Your task to perform on an android device: I want to meet my son for important work, who lives in Berlin, so search for the schedule of buses from Berlin to Ulm on November 3rd in the Omio app.
Image 0: 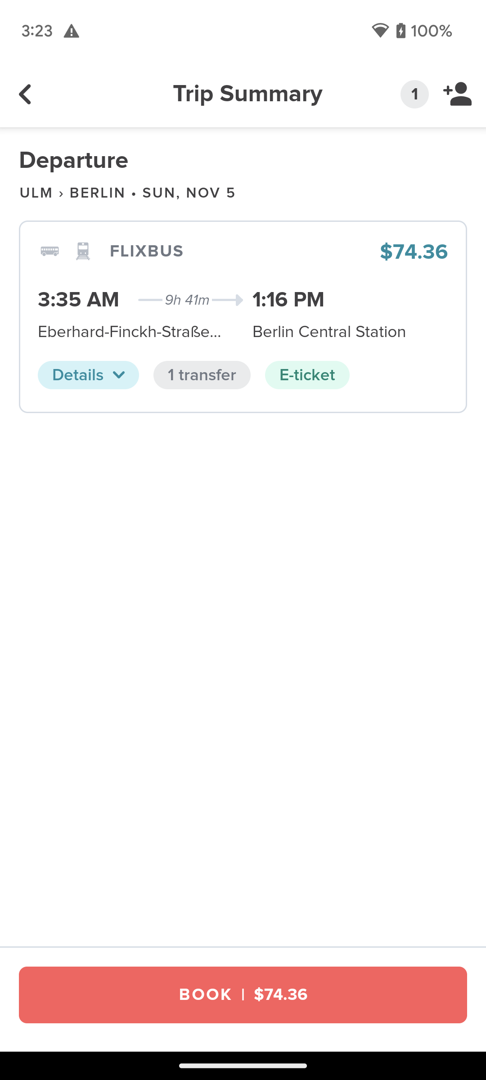
Open the Omio app.
Step 0: open app "Omio"
Image 1: 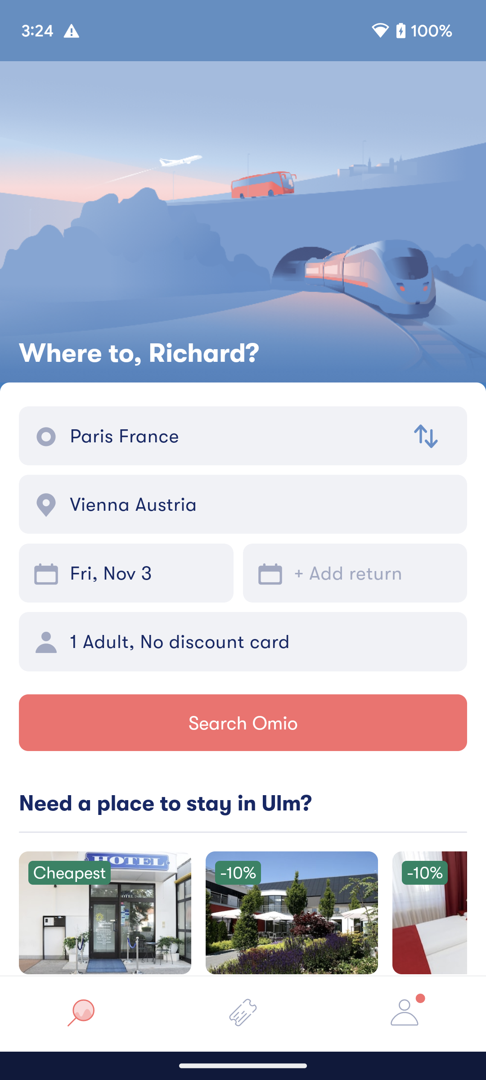
Click on the first input box to enter the departure location.
Step 1: click (234, 436)
Image 2: 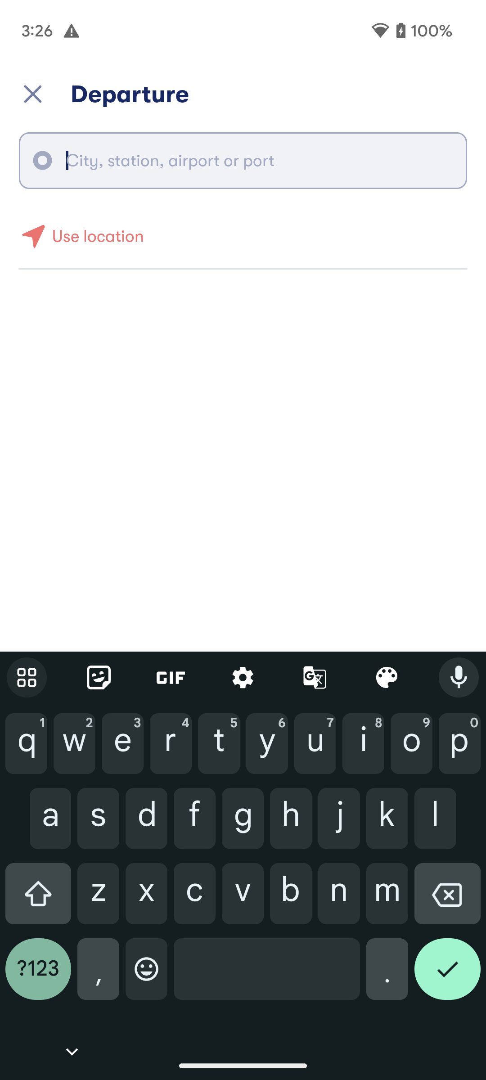
Type Ulm in the search location bar.
Step 2: type "Ulm"
Image 3: 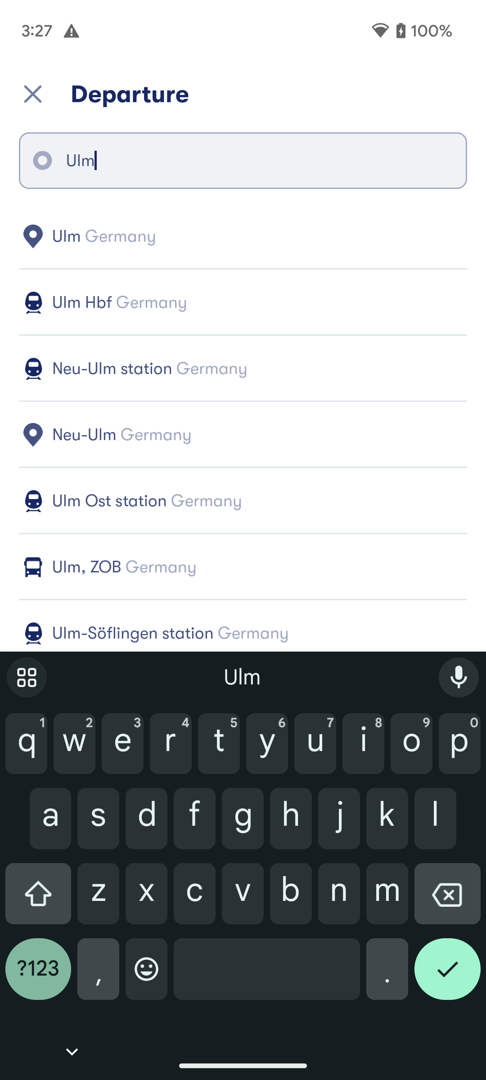
Click on the Ulm Germany to select the departure location.
Step 3: click (257, 236)
Image 4: 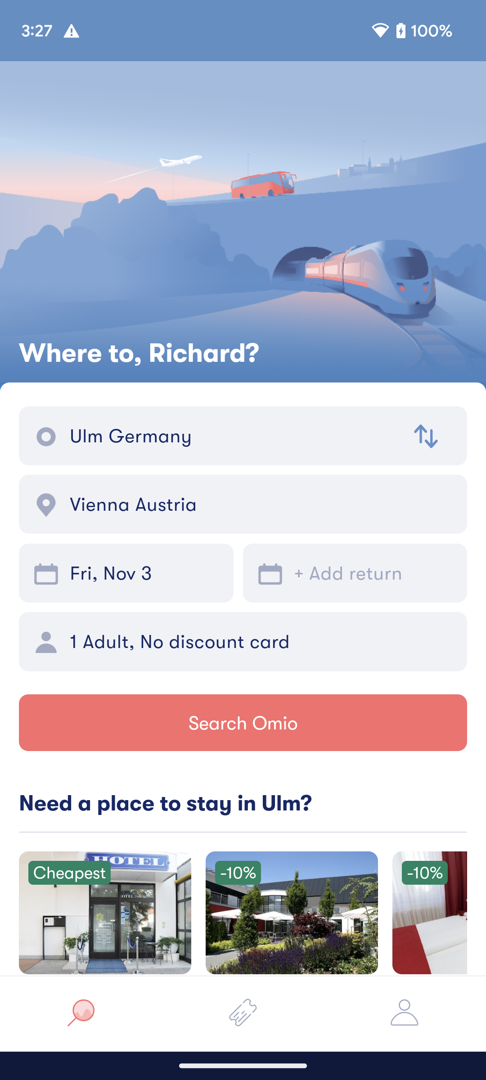
Click on the second input box to enter the destination location.
Step 4: click (261, 504)
Image 6: 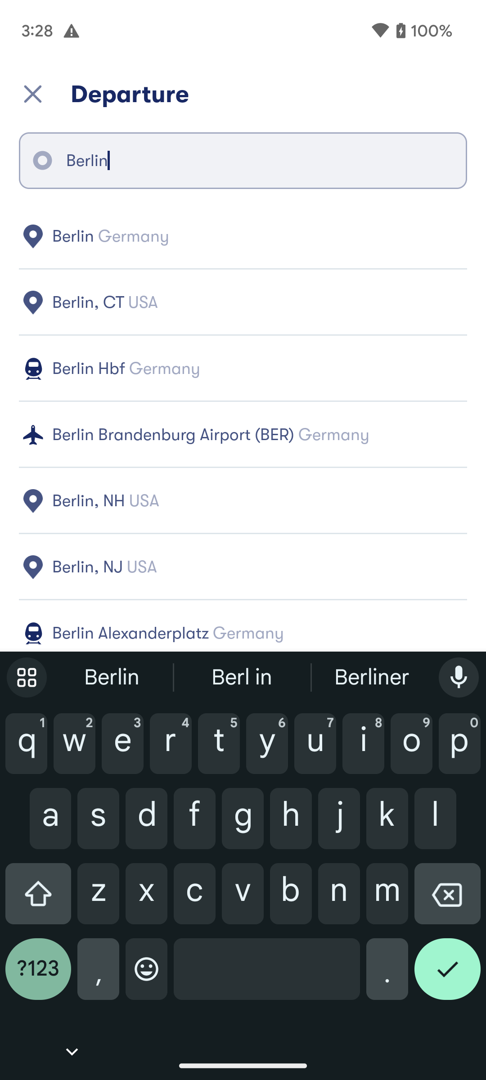
Click on the Berlin Germany to select the destination location.
Step 6: click (257, 236)
Image 7: 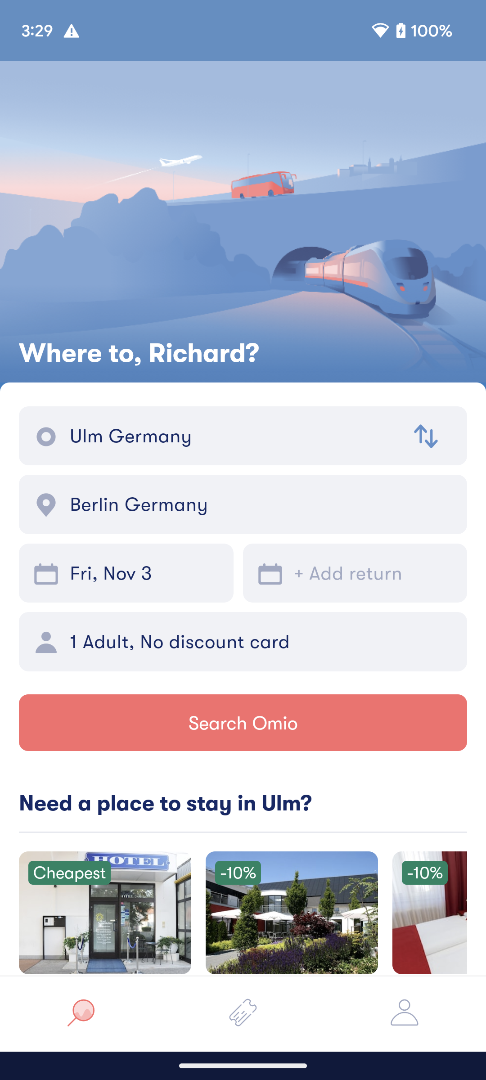
Click on the Search Omio button to search for the bus schedule.
Step 7: click (243, 723)
Image 8: 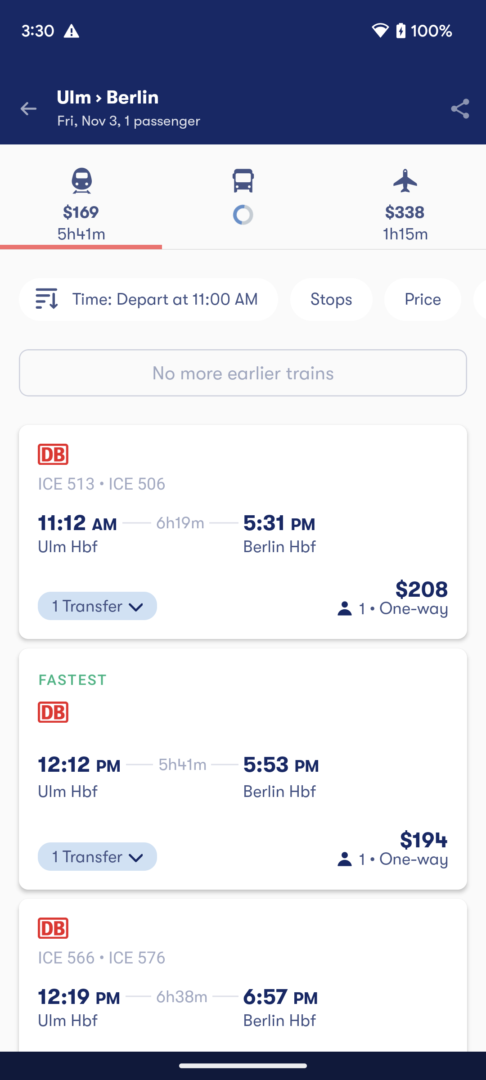
Click on the Bus tab at the top of the screen to view the bus schedule.
Step 8: click (243, 171)